Your task to perform on an android device: I'm pleased with the Apple MacBook air 13.6 M2 Laptop, so add it to the cart through the Jumia app.
Image 0: 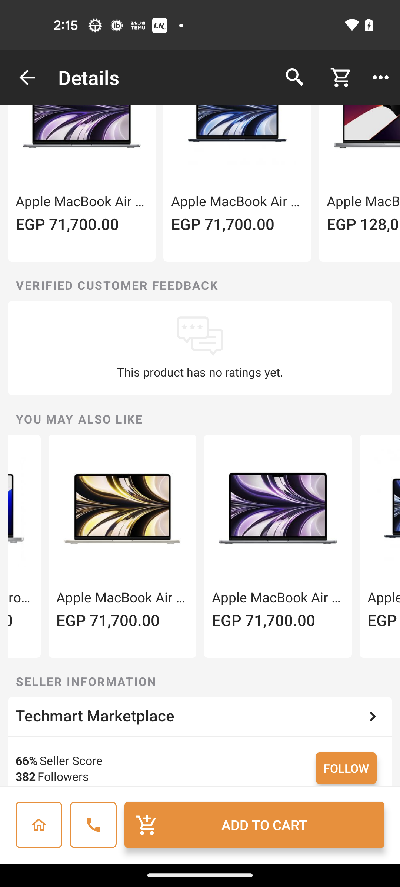
Click on the ADD TO CART button
Step 0: click (254, 825)